Your task to perform on an android device: Browse for a laptop with a rating above 4 stars in the Amazon app.
Image 0: 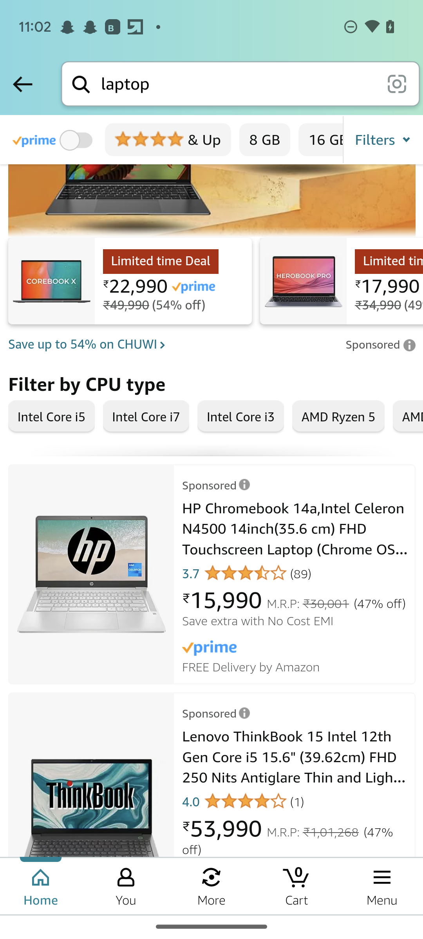
Click on the 4 star & up button
Step 0: click (168, 140)
Image 1: 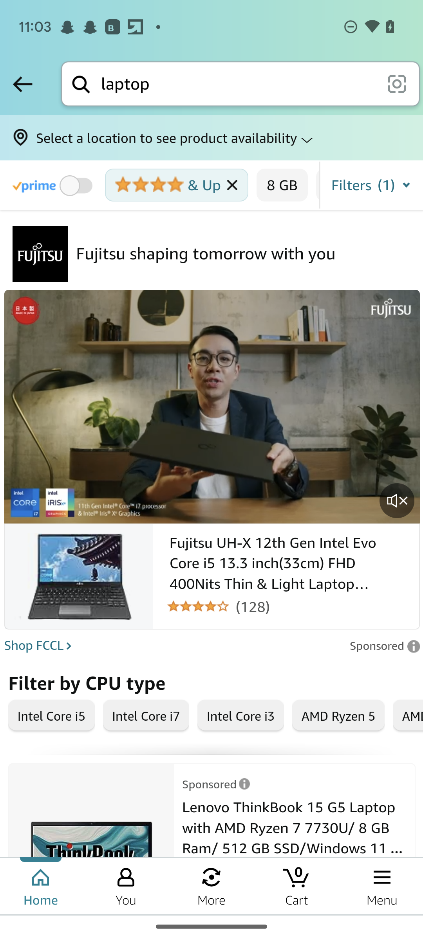
Swipe up the screen.
Step 1: scroll down